Your task to perform on an android device: I want to remove the star from the Netalie Larson mail
Image 0: 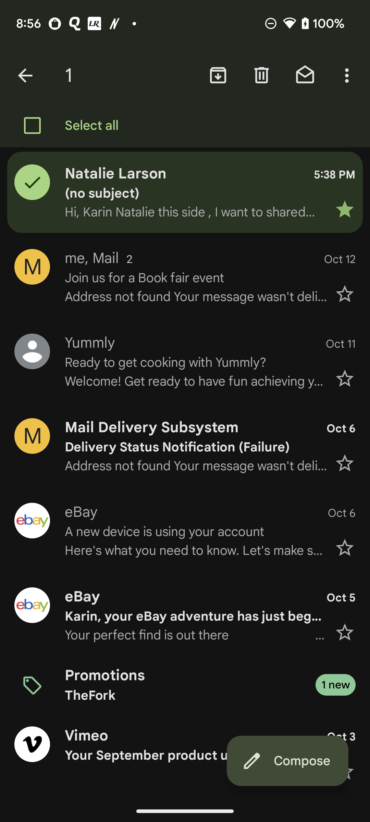
Click on the three dots at the top right of the screen
Step 0: click (348, 75)
Image 1: 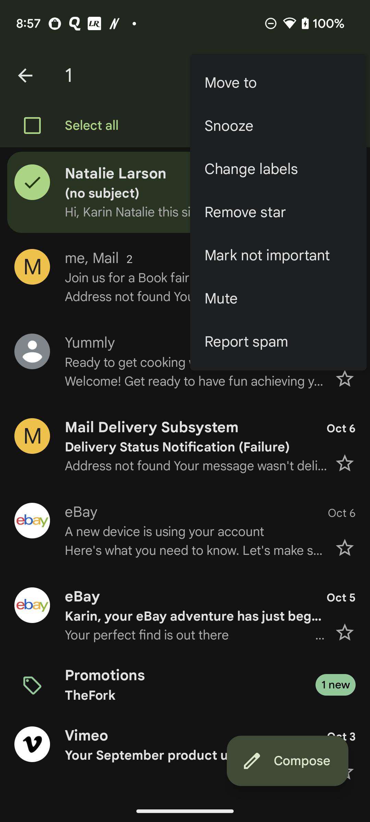
Click on the Remove star option 
Step 1: click (278, 212)